Your task to perform on an android device: I want to view only my family contacts in the contacts app.
Image 0: 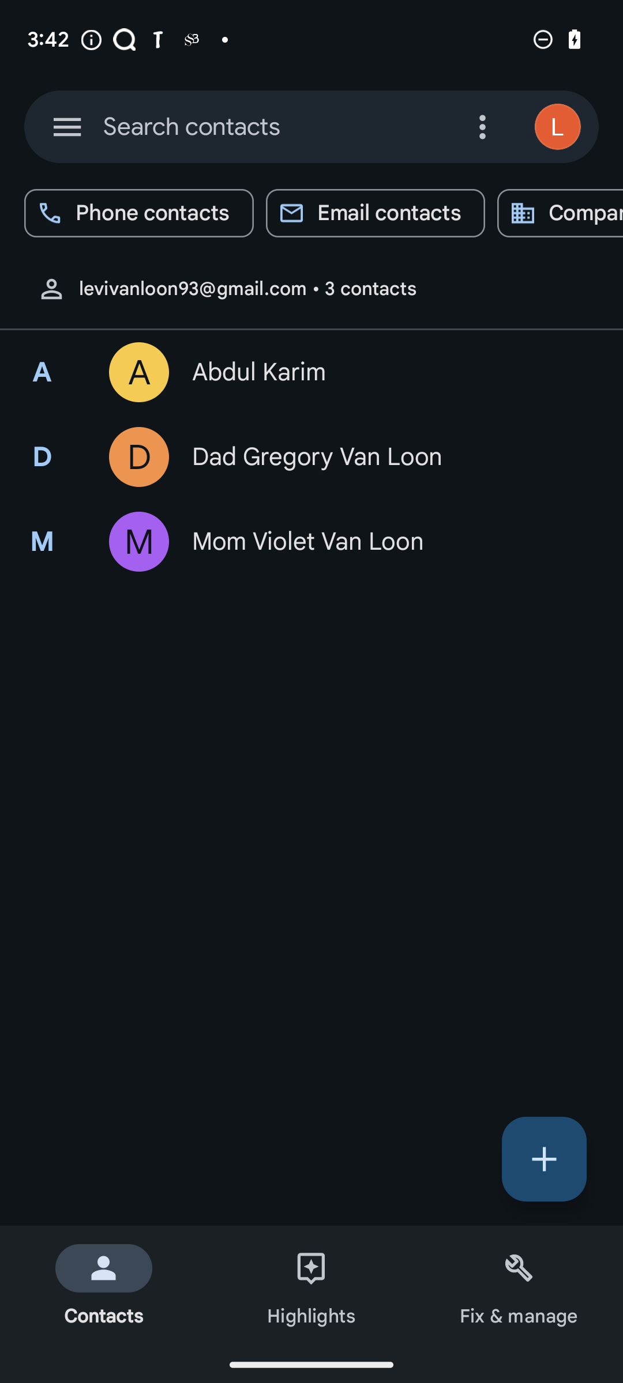
Click on the three dot menu button on the top right side of the screen.
Step 0: click (485, 126)
Image 1: 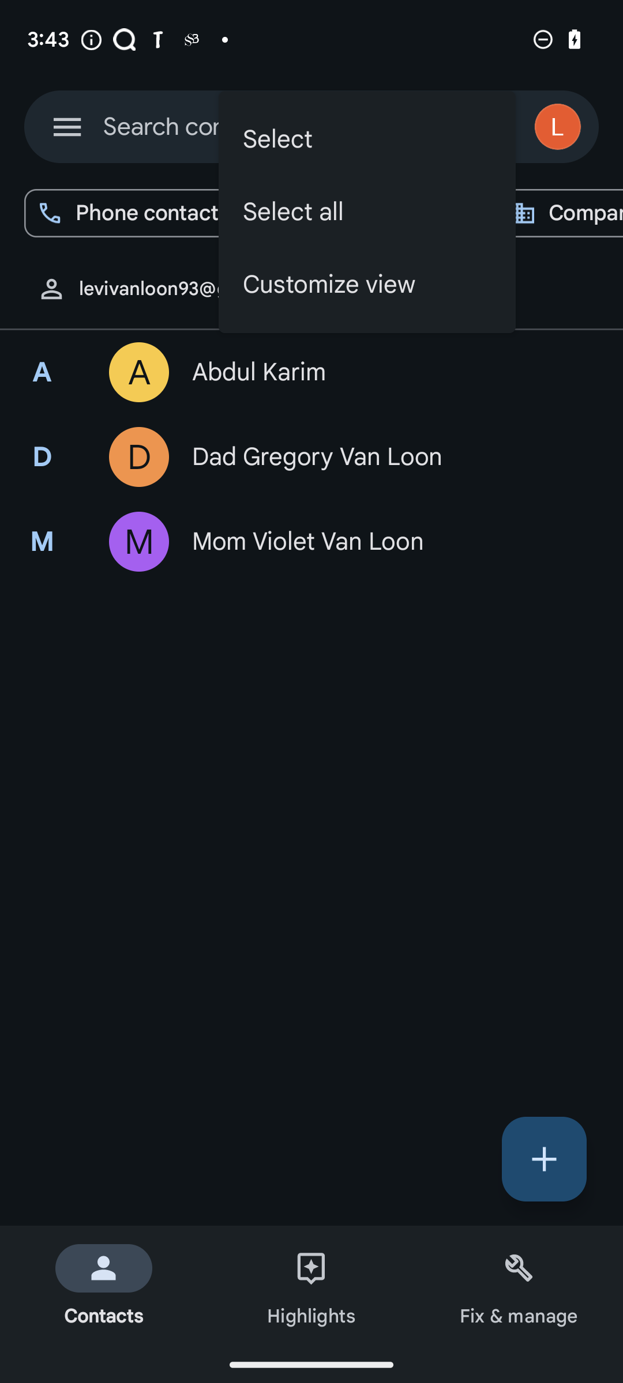
Click on the customize view button.
Step 1: click (367, 284)
Image 3: 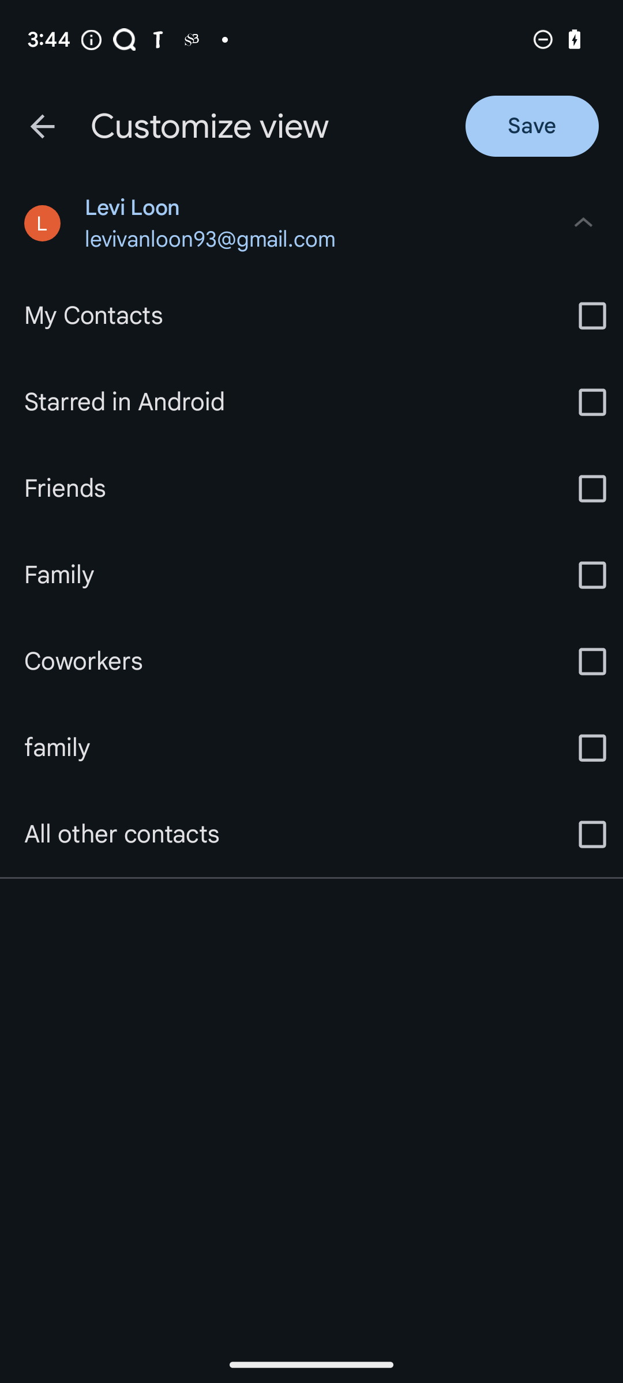
Click on the family option.
Step 3: click (311, 748)
Image 4: 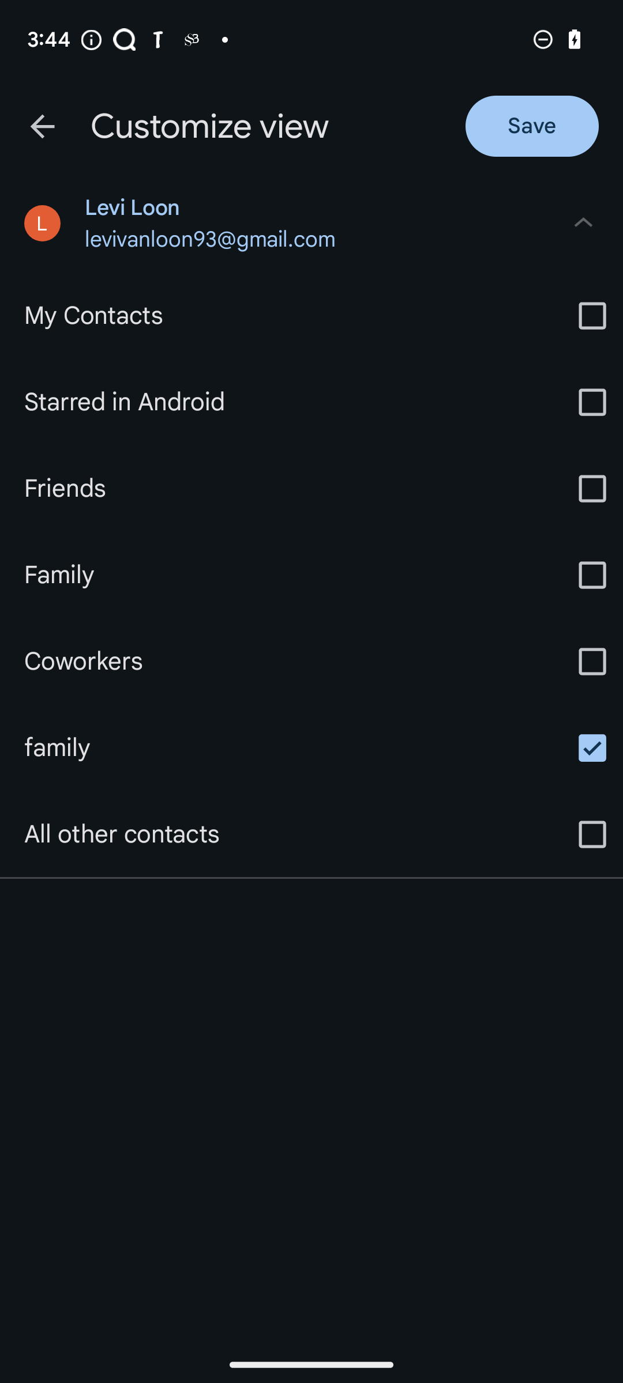
Click on the save button on the top right side of the screen.
Step 4: click (532, 126)